Your task to perform on an android device: I want to open the Just Stay Away book so I can look at the preview of the book on the Amazon Kindle app.
Image 0: 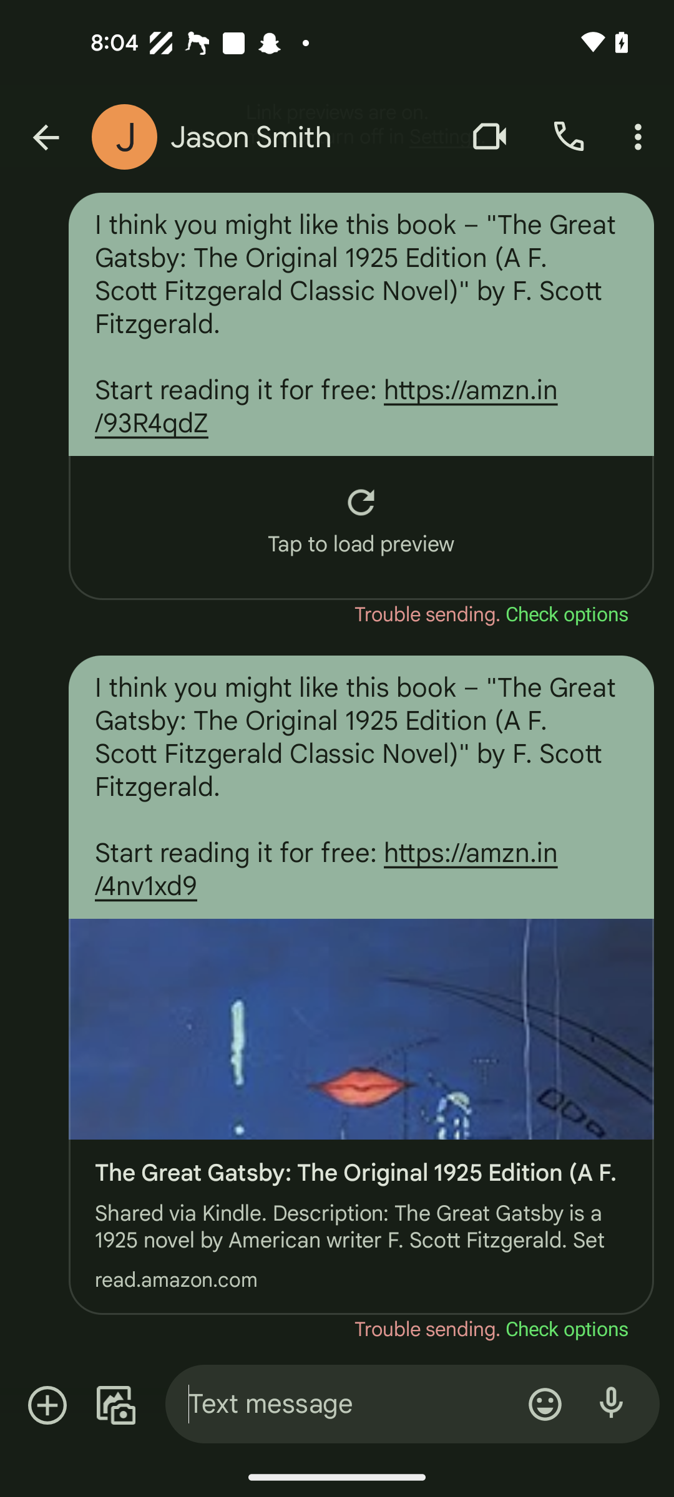
open the Amazon kindle app
Step 0: open app "Kindle"